Your task to perform on an android device: I've owned athletic shoes in the past, but right now I'm looking for Adidas sneakers. To locate shoes with the Adidas brand, using the lifestyle app.
Image 0: 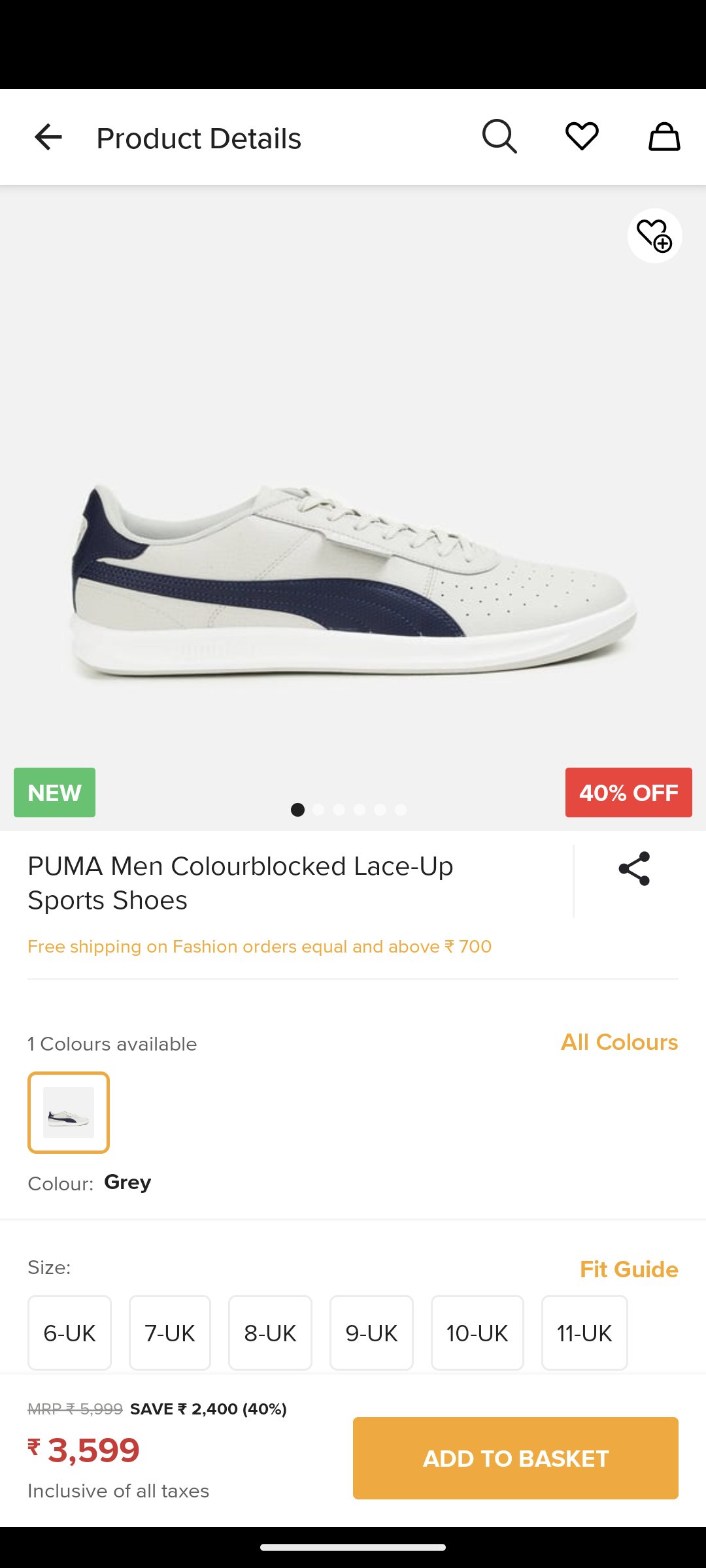
go back to the previous page
Step 0: press back button
Image 1: 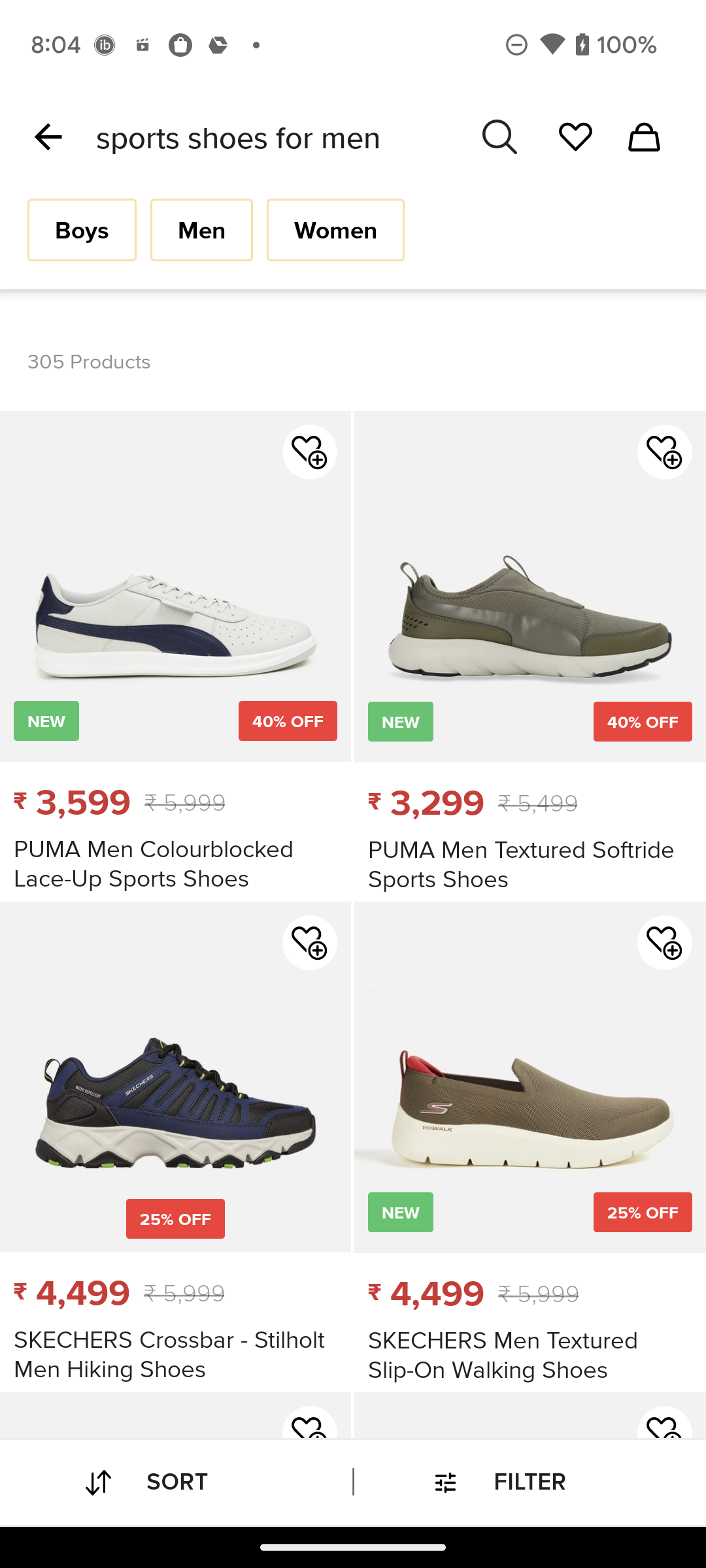
Click on the FILTER section at the bottom of the screen
Step 1: click (529, 1482)
Image 2: 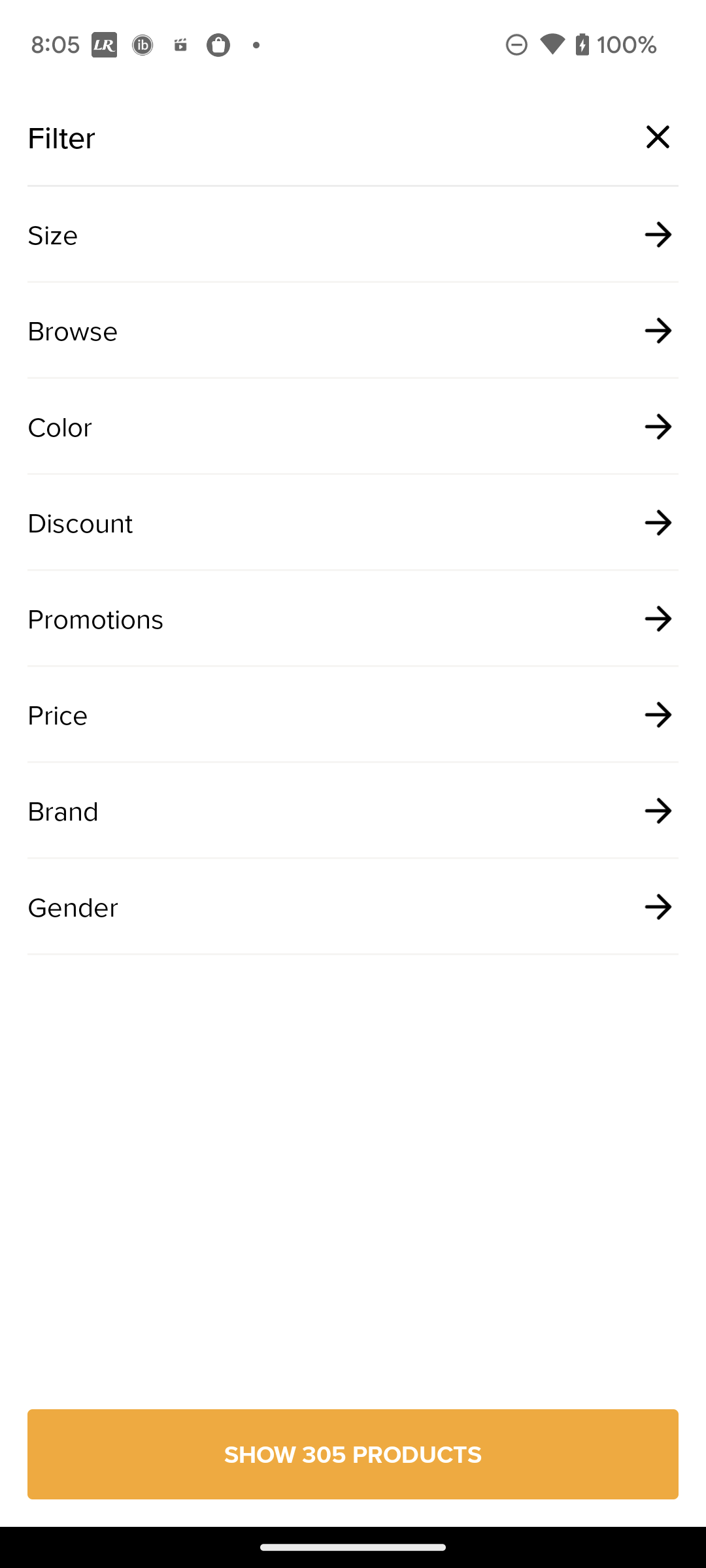
Click on the Brand Filter
Step 2: click (332, 809)
Image 3: 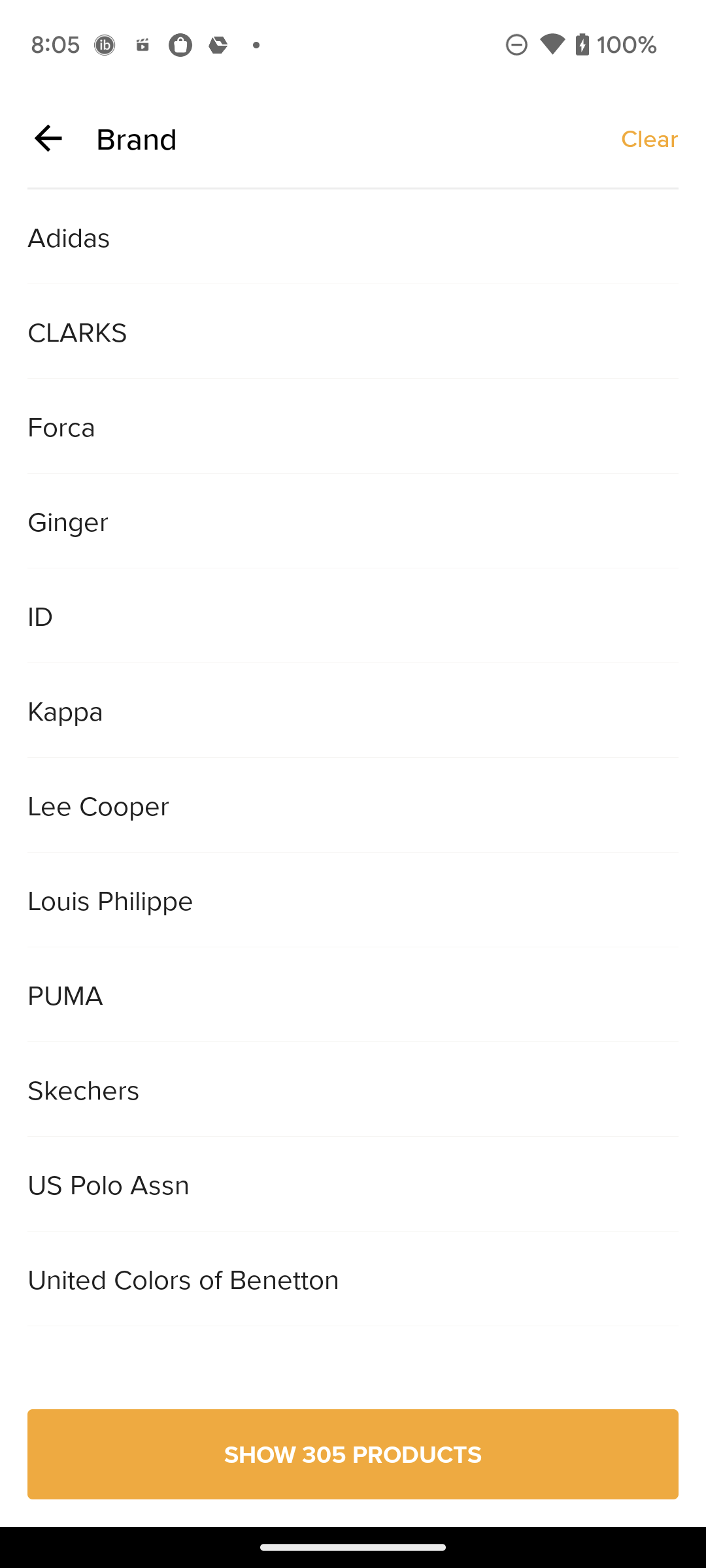
Click on Adidas Brand
Step 3: click (330, 237)
Image 4: 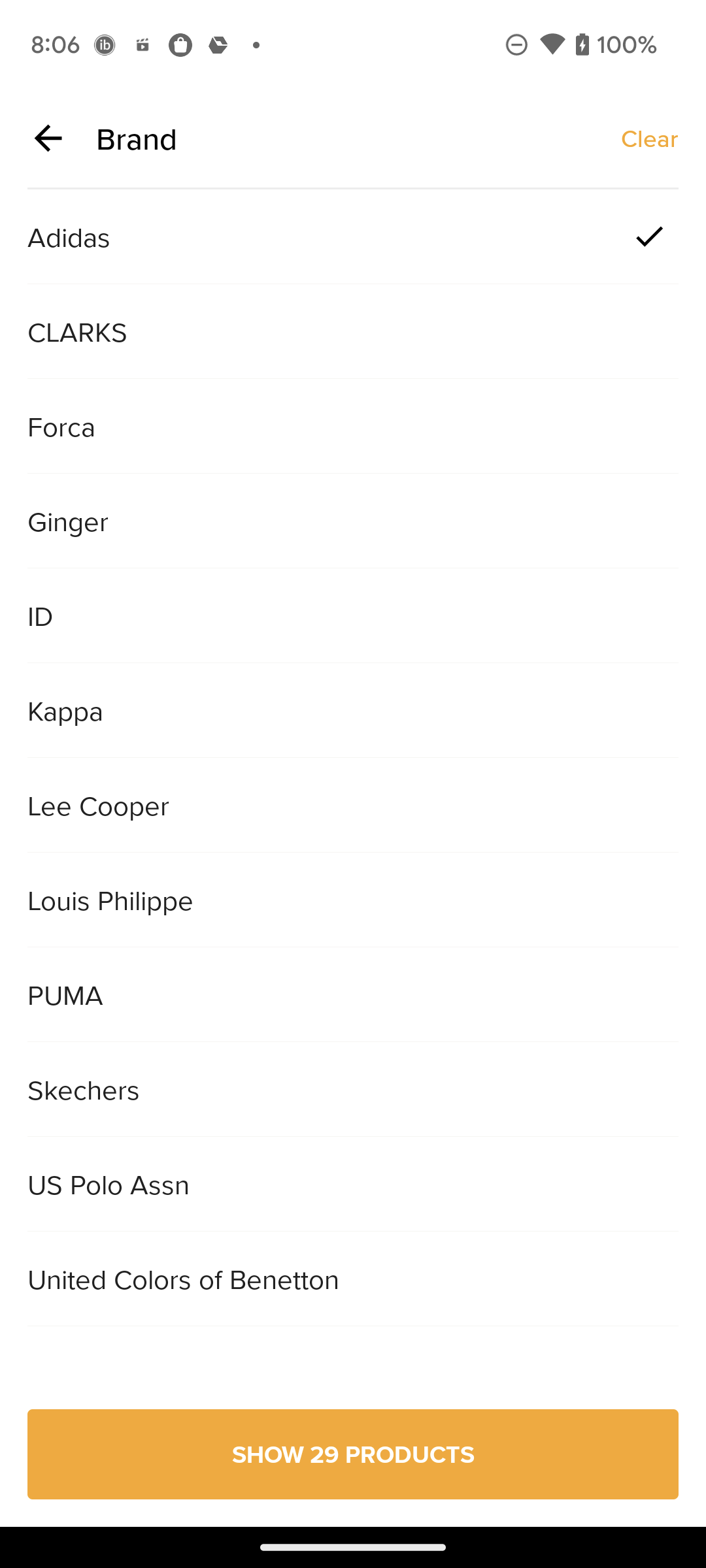
Click on SHOW 29 PRODUCTS at the bottom of the screen
Step 4: click (353, 1454)